Your task to perform on an android device: In the Insight Timer app, I want to listen to the breathwork meditation in order to help my respiratory system.
Image 0: 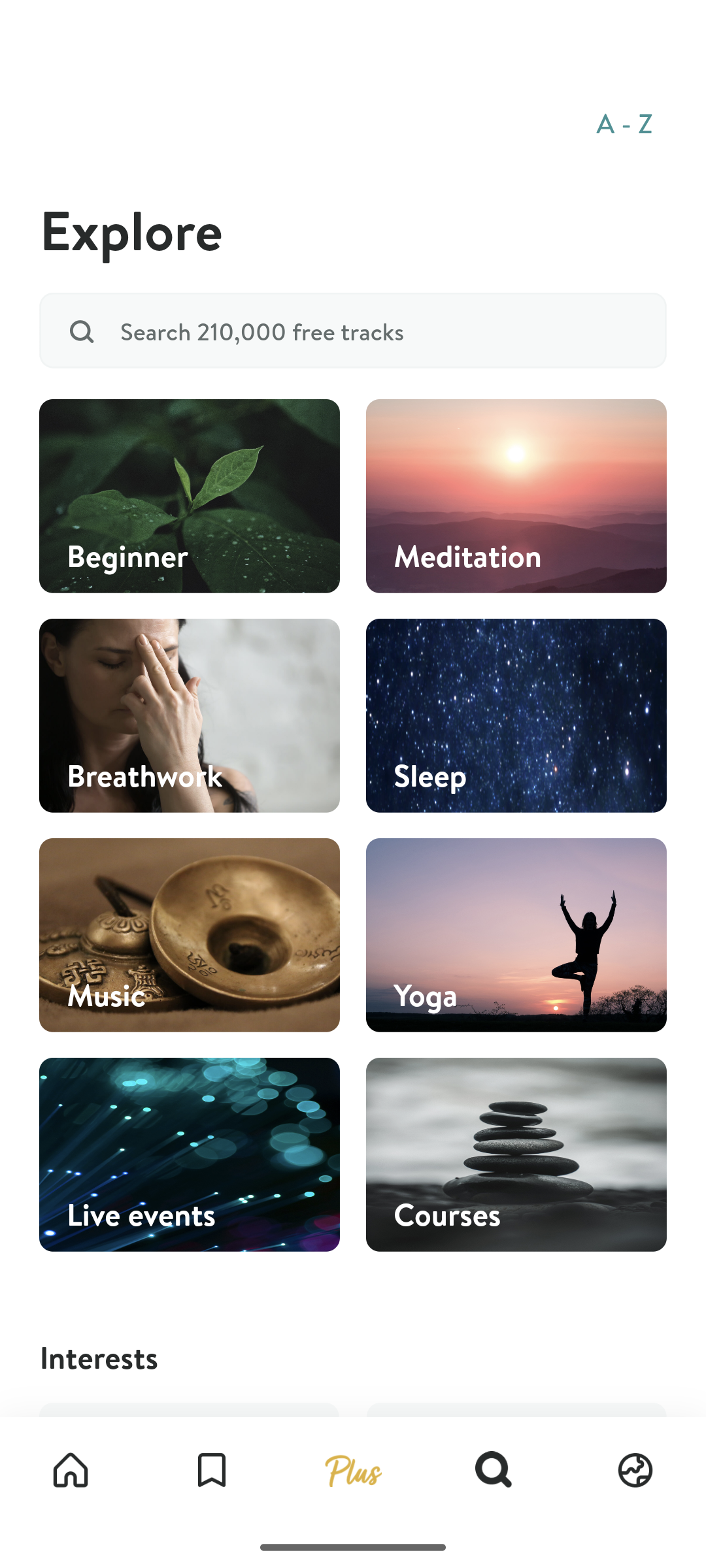
Click on the Home icon 
Step 0: click (71, 1471)
Image 1: 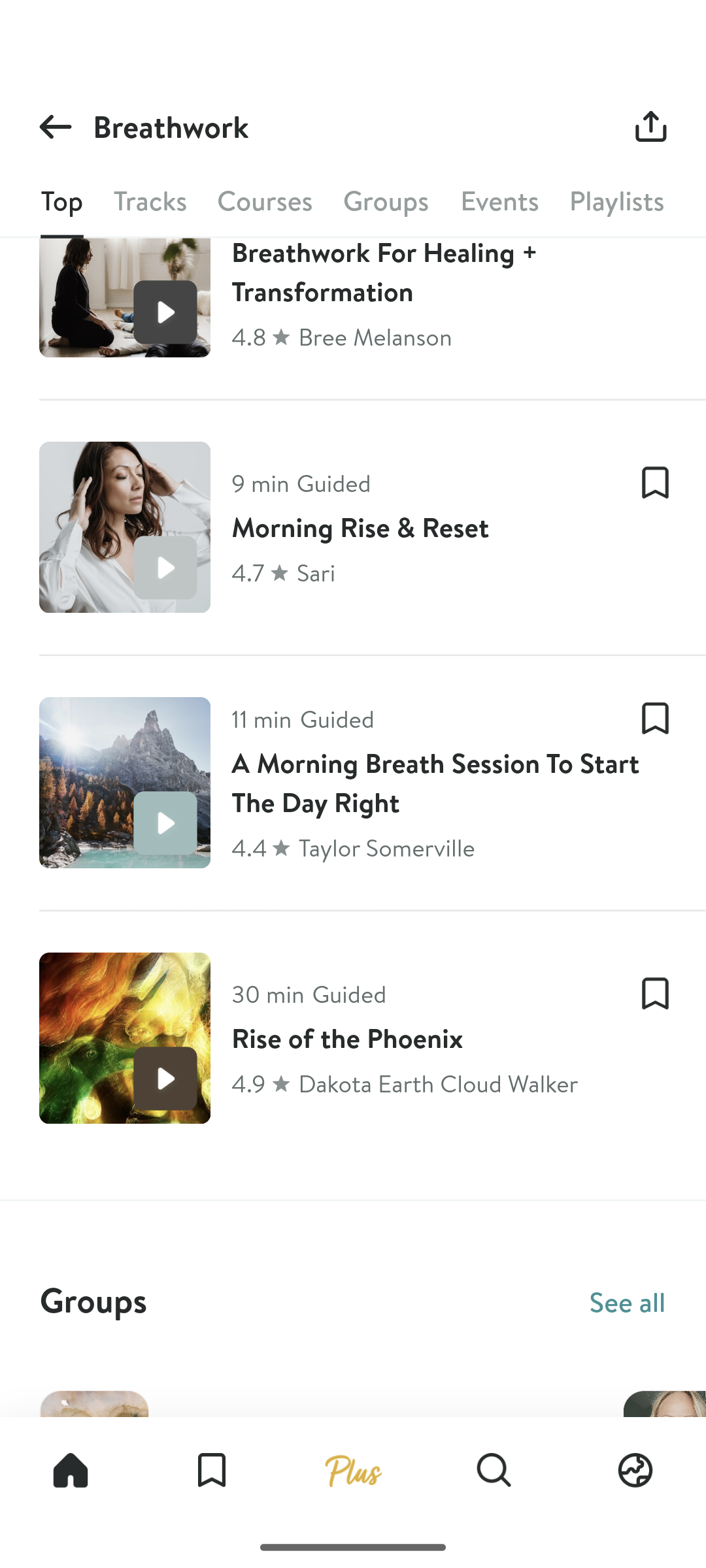
Swipe up
Step 1: scroll down
Image 2: 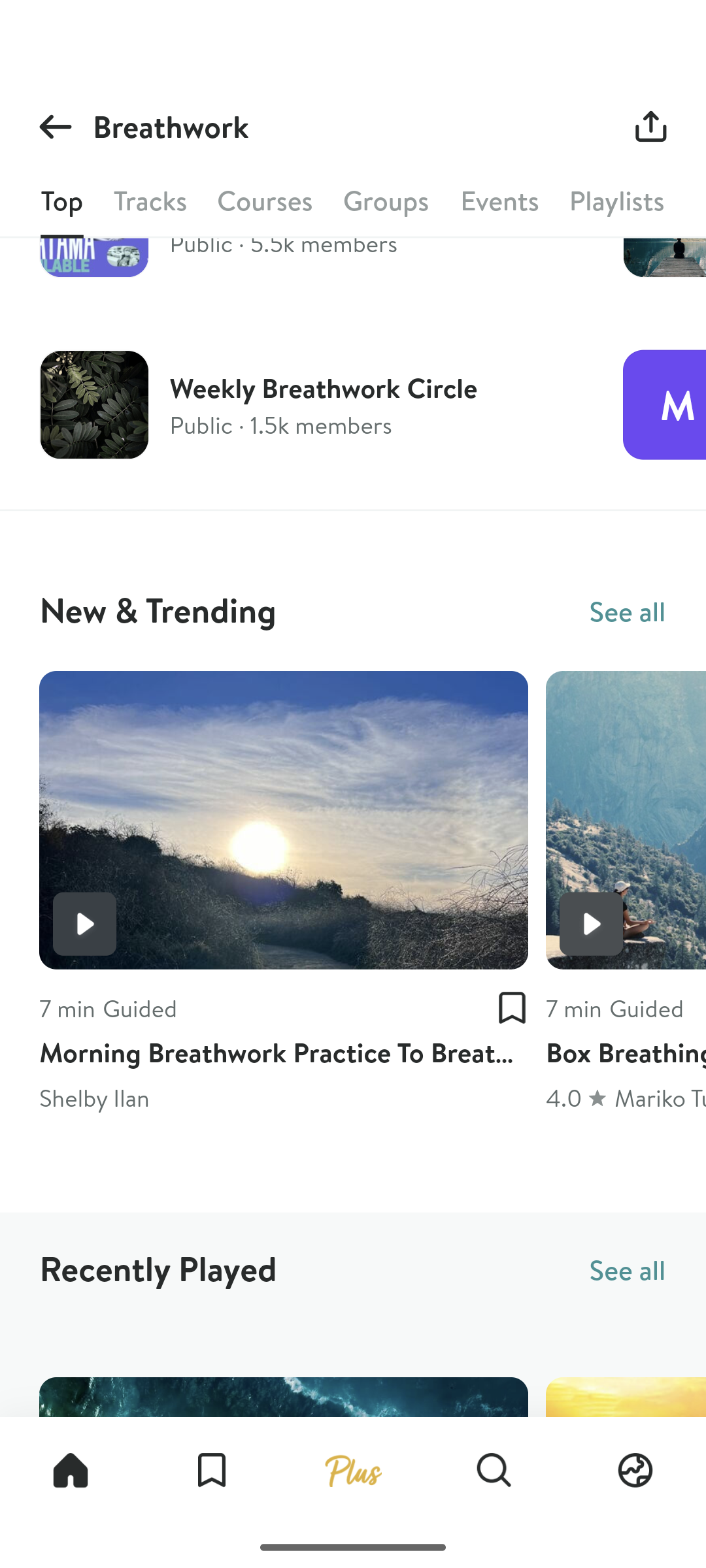
Swipe up
Step 2: scroll down
Image 3: 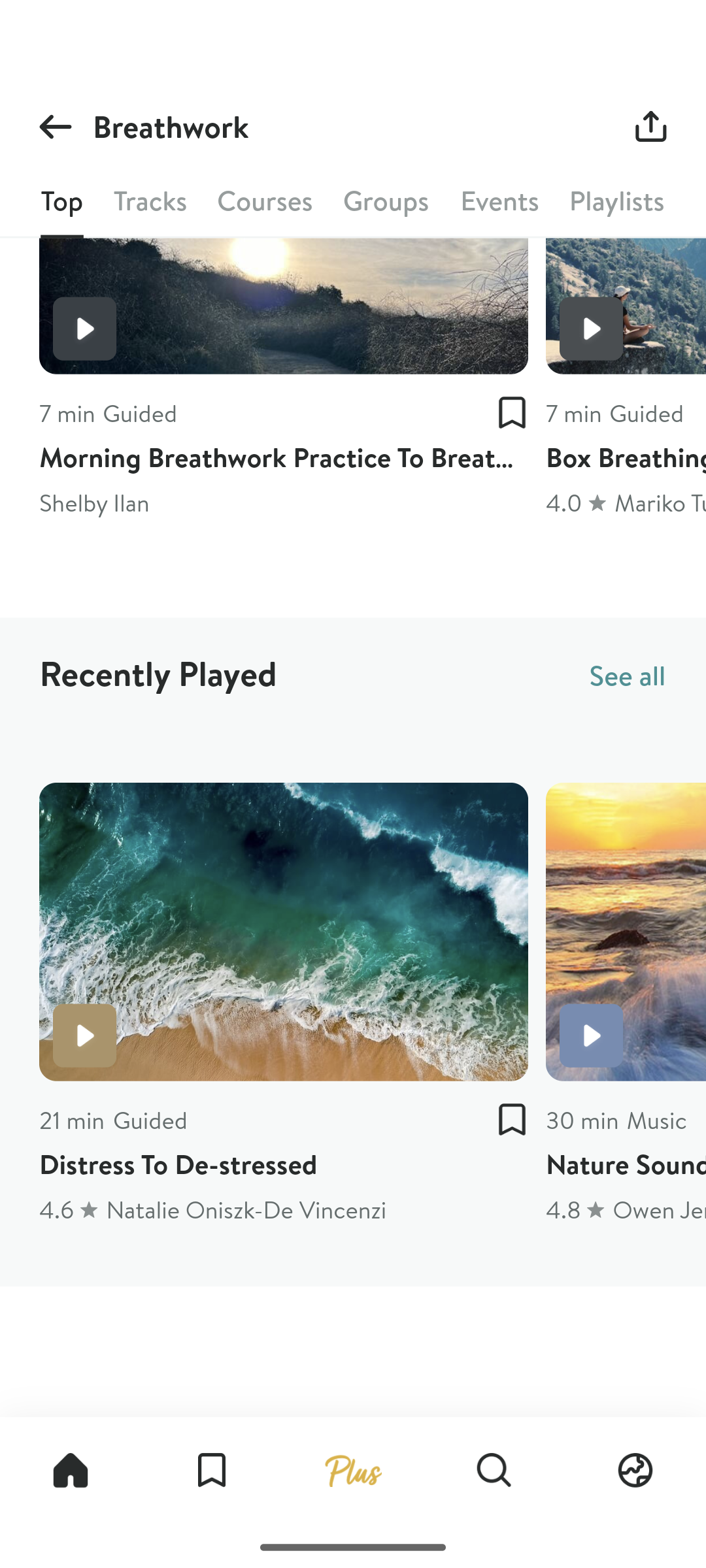
Click on the Distress to de - stressed 
Step 3: click (284, 1034)
Image 4: 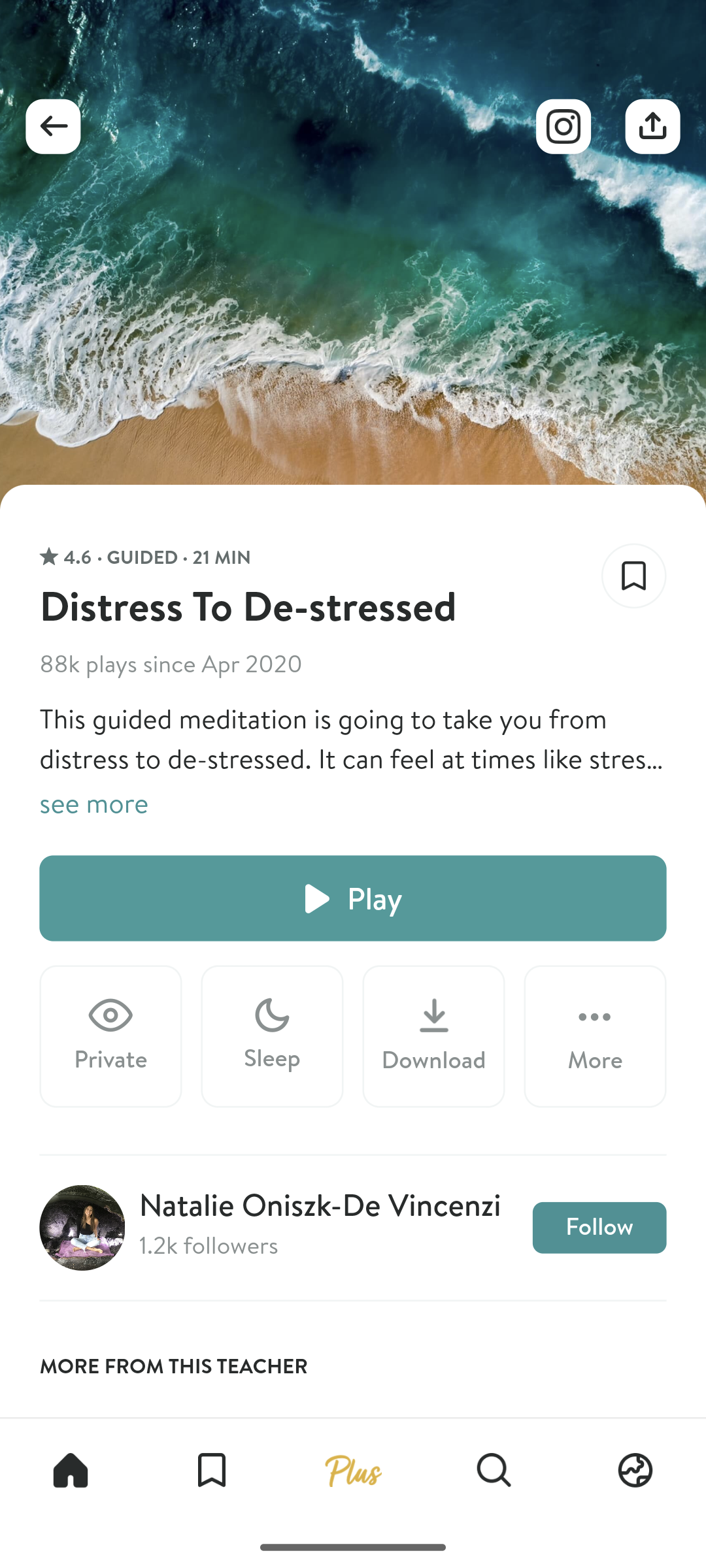
Click on the play tab 
Step 4: click (352, 898)